Your task to perform on an android device: open the All language translator app Read the translated text aloud
Image 0: 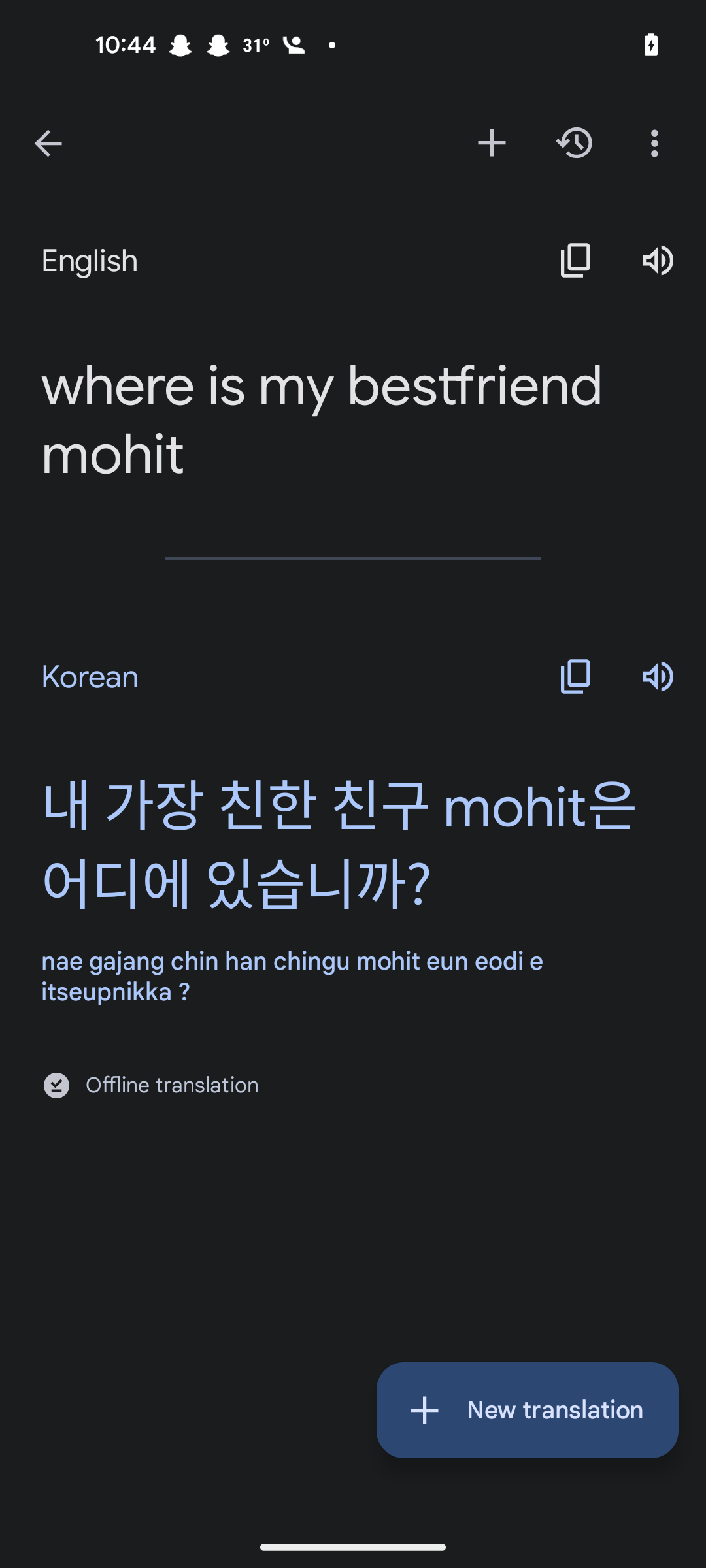
open All language translator app
Step 0: open app "All Languages Translator"
Image 1: 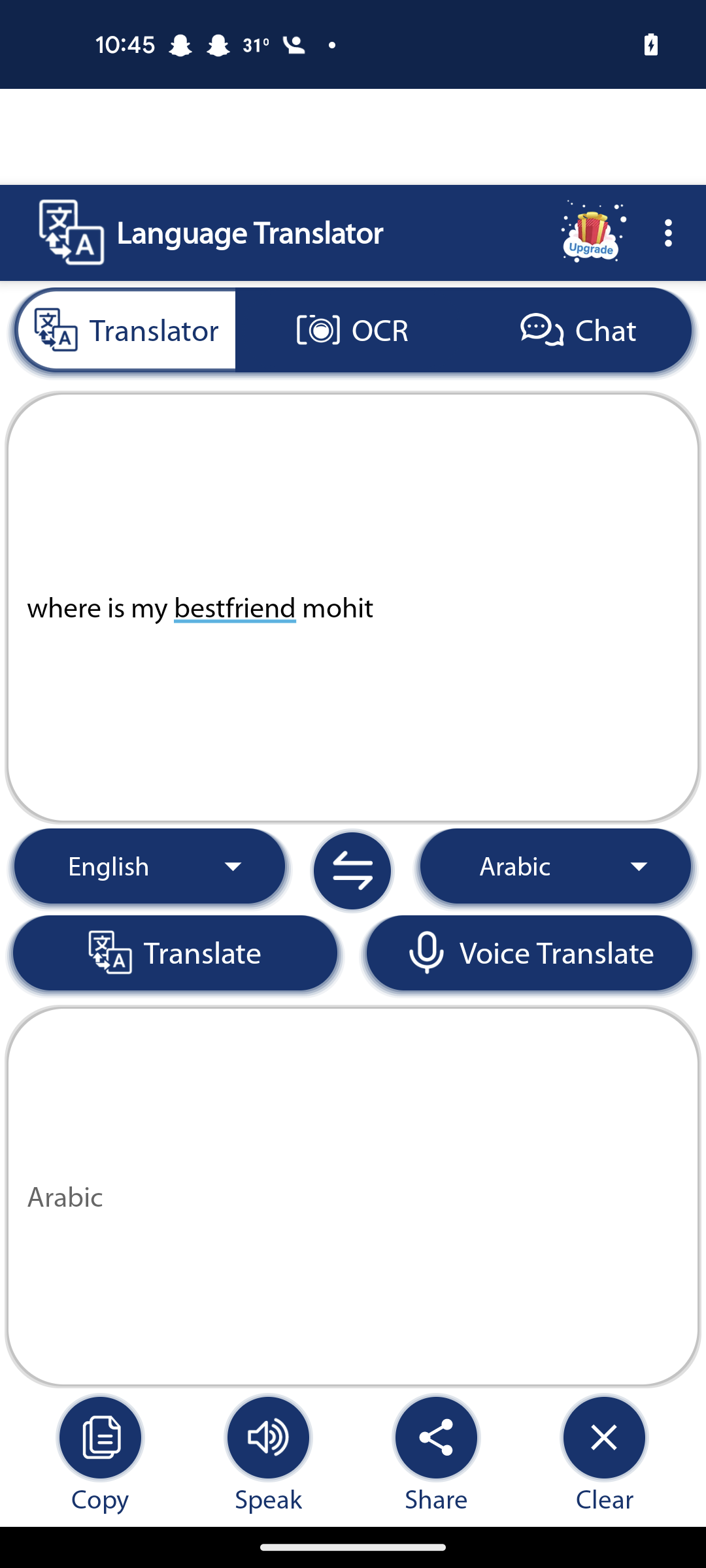
Swipe down to phone control panel 
Step 1: scroll up
Image 2: 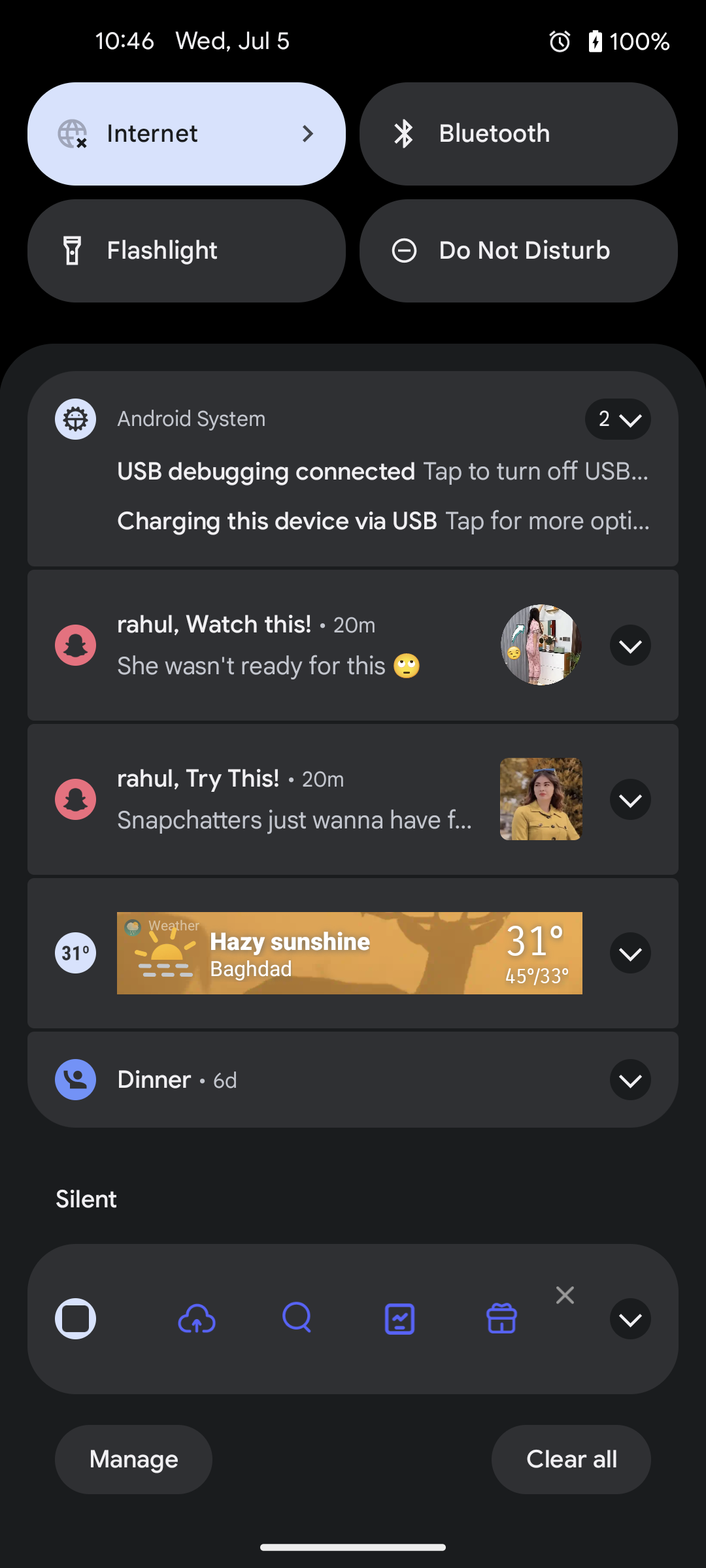
Click on the internet tab
Step 2: click (190, 133)
Image 3: 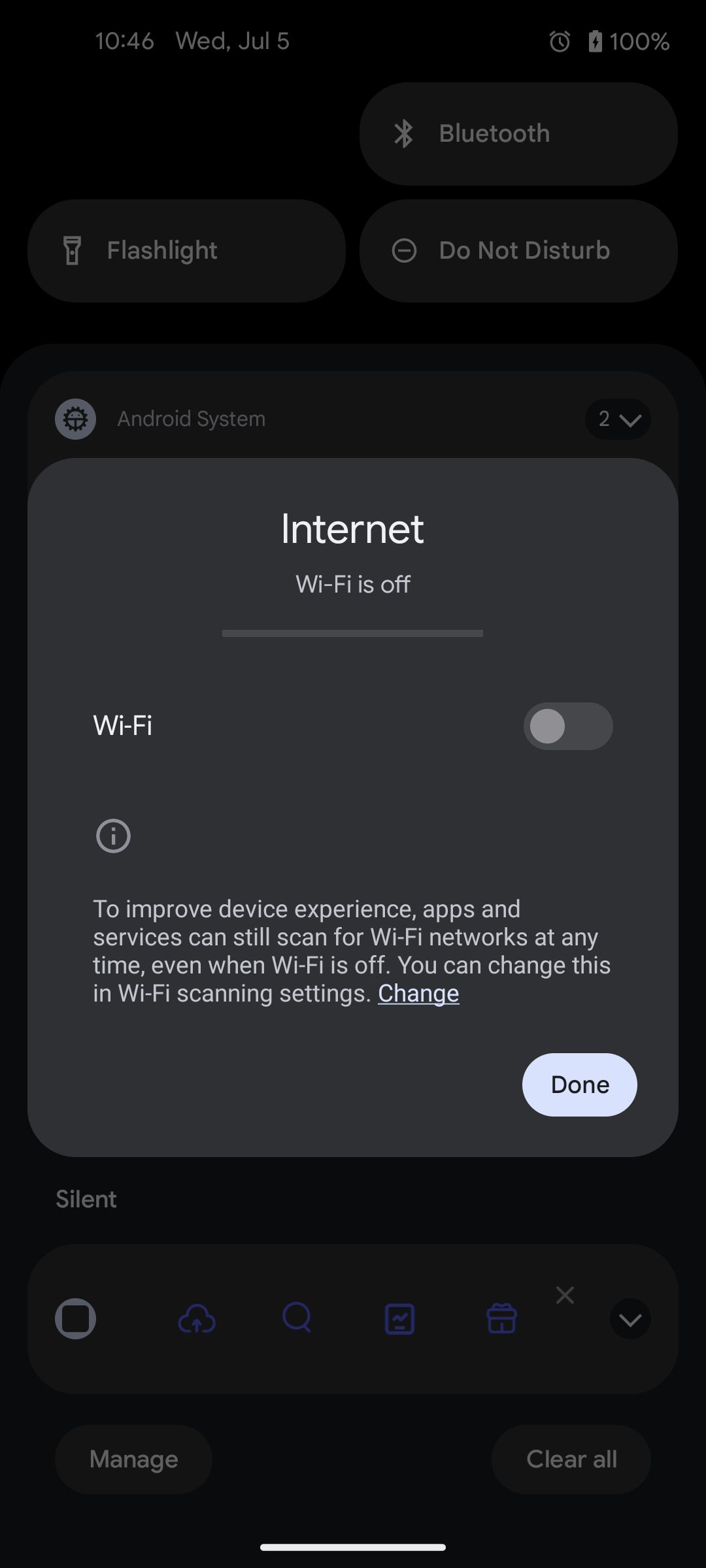
Click on the wi-fi toggle 
Step 3: click (568, 726)
Image 4: 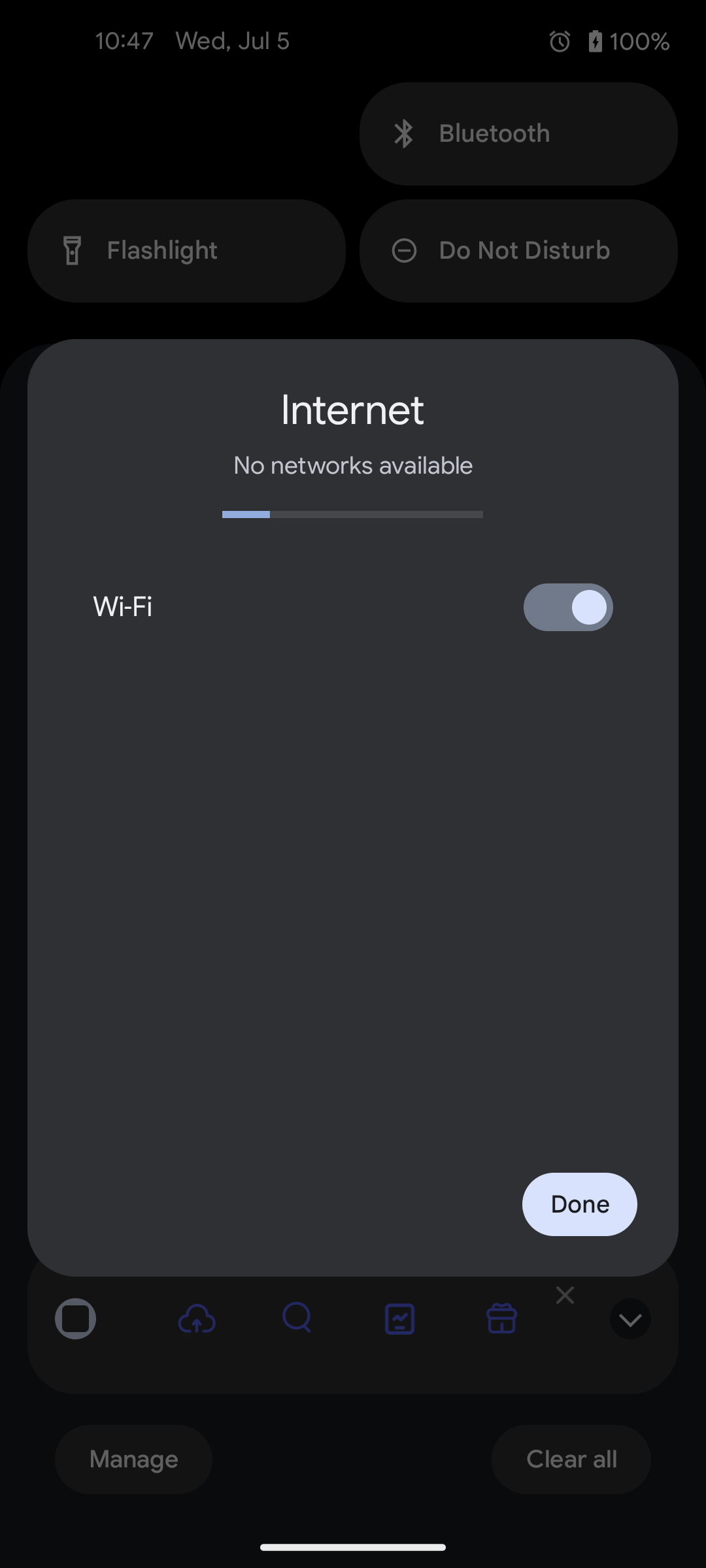
Click on the done button 
Step 4: click (580, 1204)
Image 5: 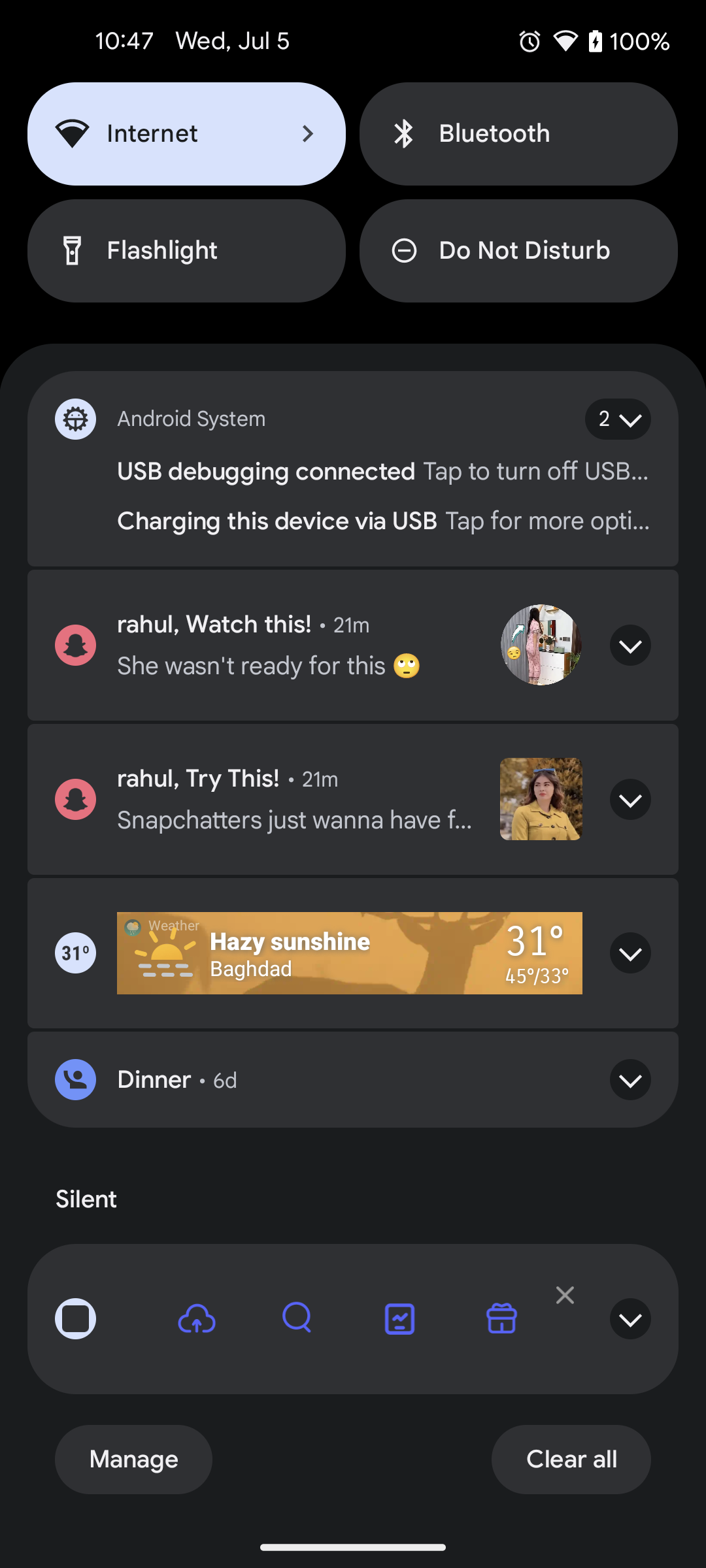
Swipe up to phone control panel 
Step 5: scroll down
Image 6: 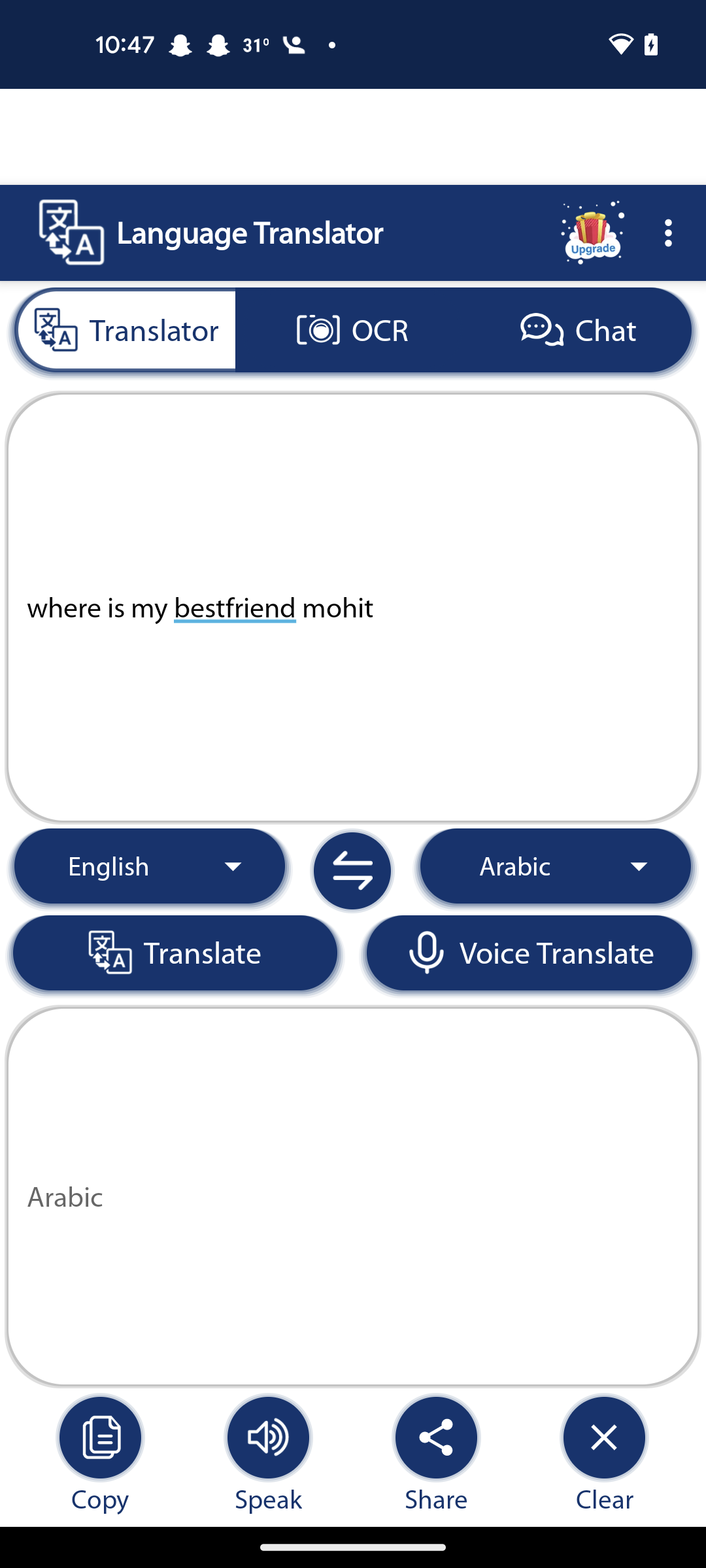
Click on the translate tab  
Step 6: click (203, 952)
Image 7: 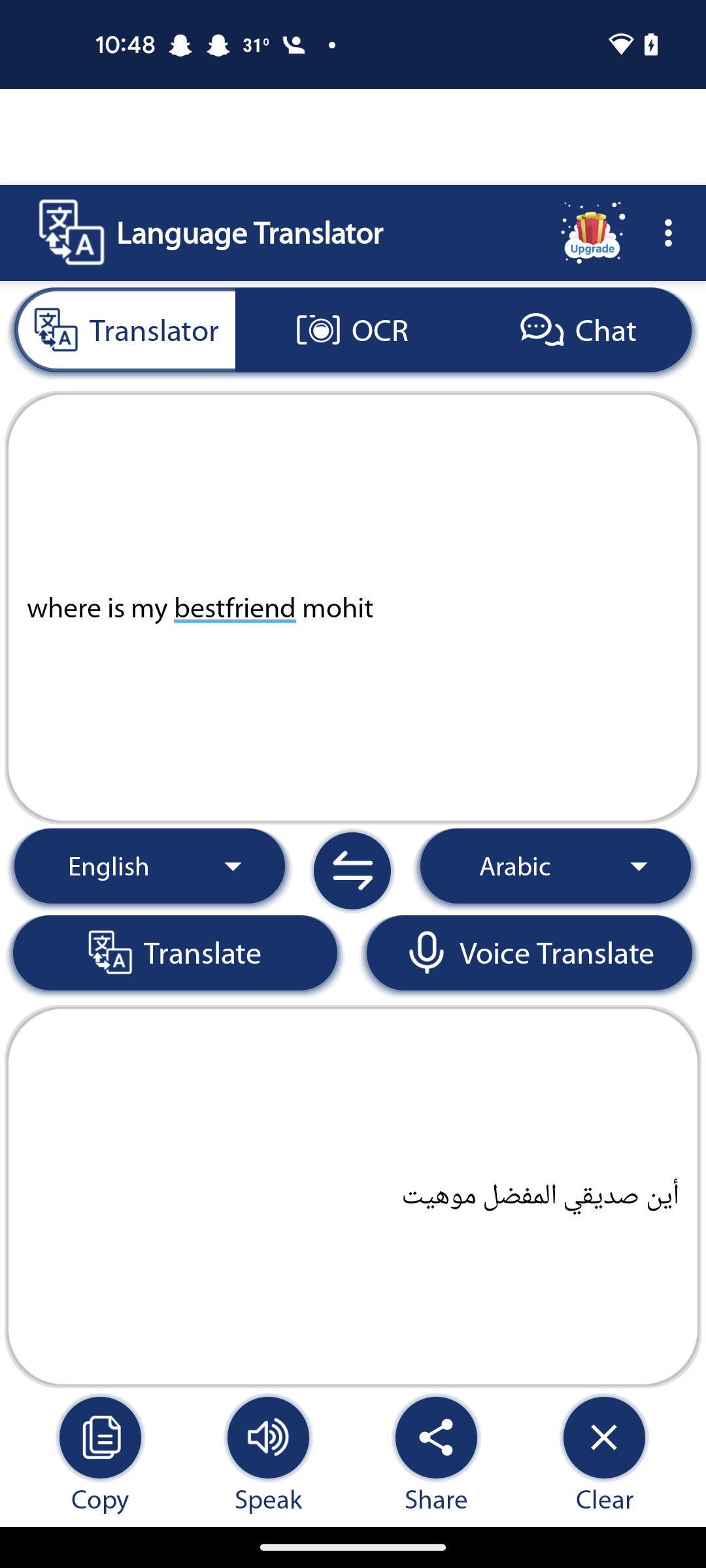
Click on the speak button in Arabic language 
Step 7: click (268, 1437)